Your task to perform on an android device: In the Explore tab ,  Search for Heathrow Airport check flight details and weather forecasts
Image 0: 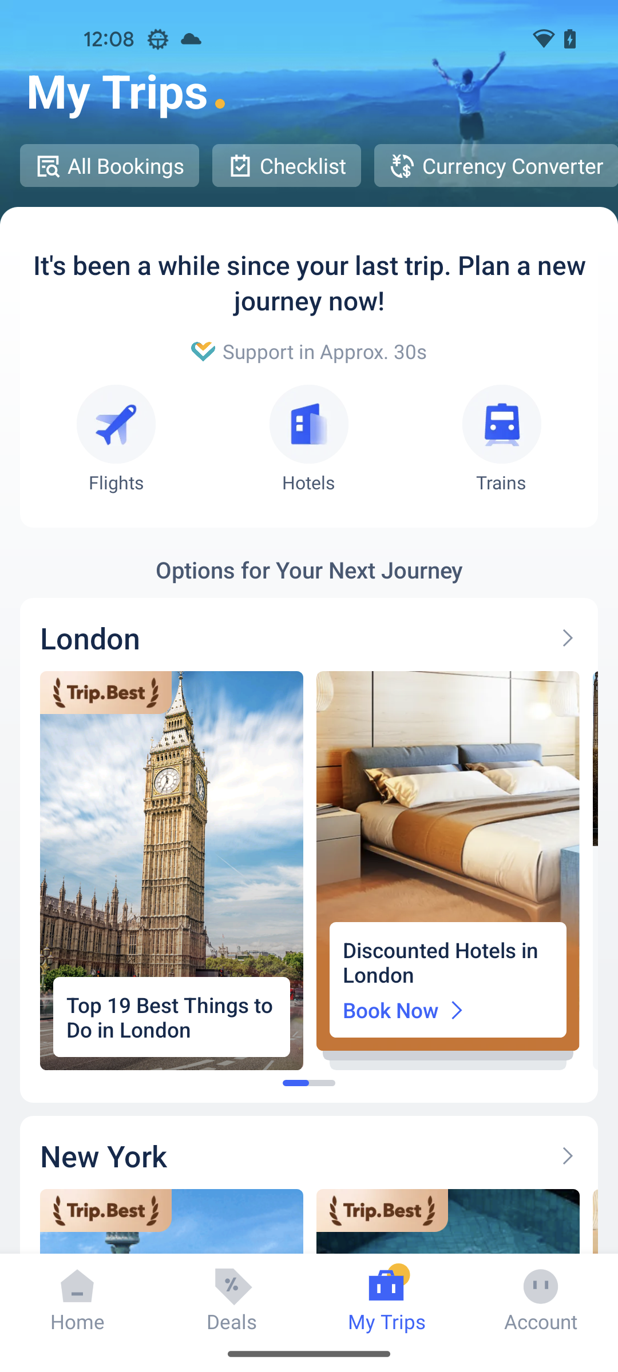
Open Kayak app
Step 0: open app "KAYAK"
Image 1: 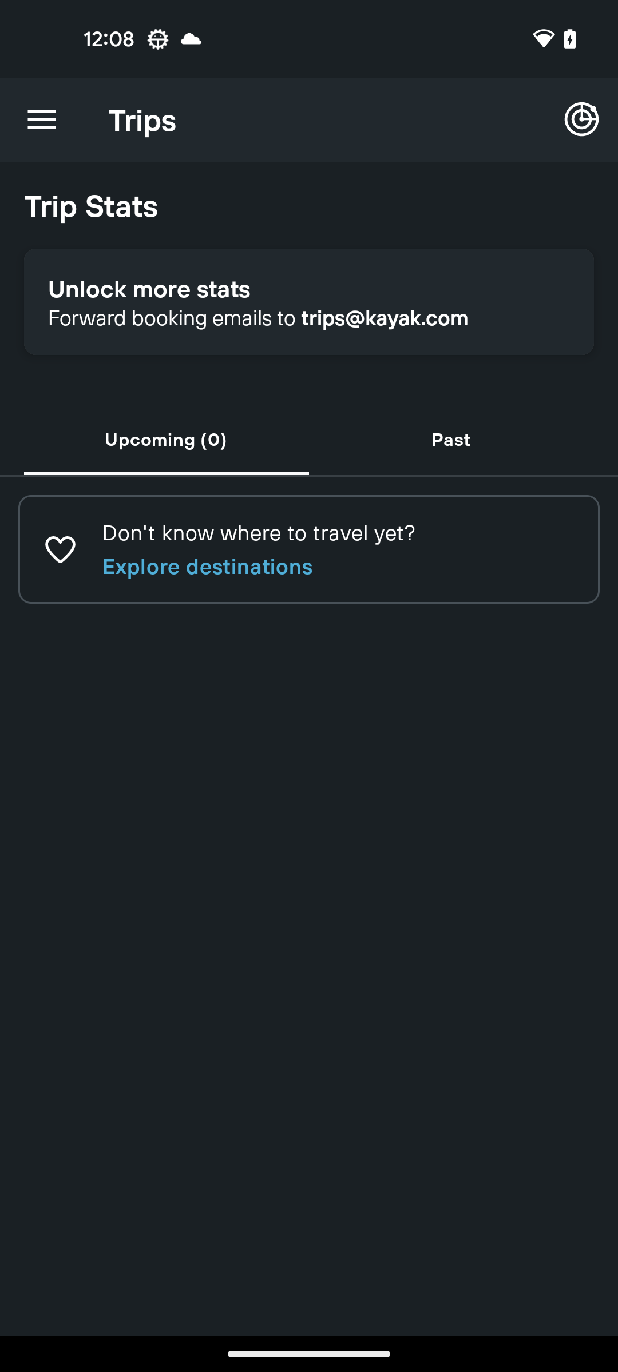
Click on the three lines at the top left to view the menu
Step 1: click (42, 119)
Image 2: 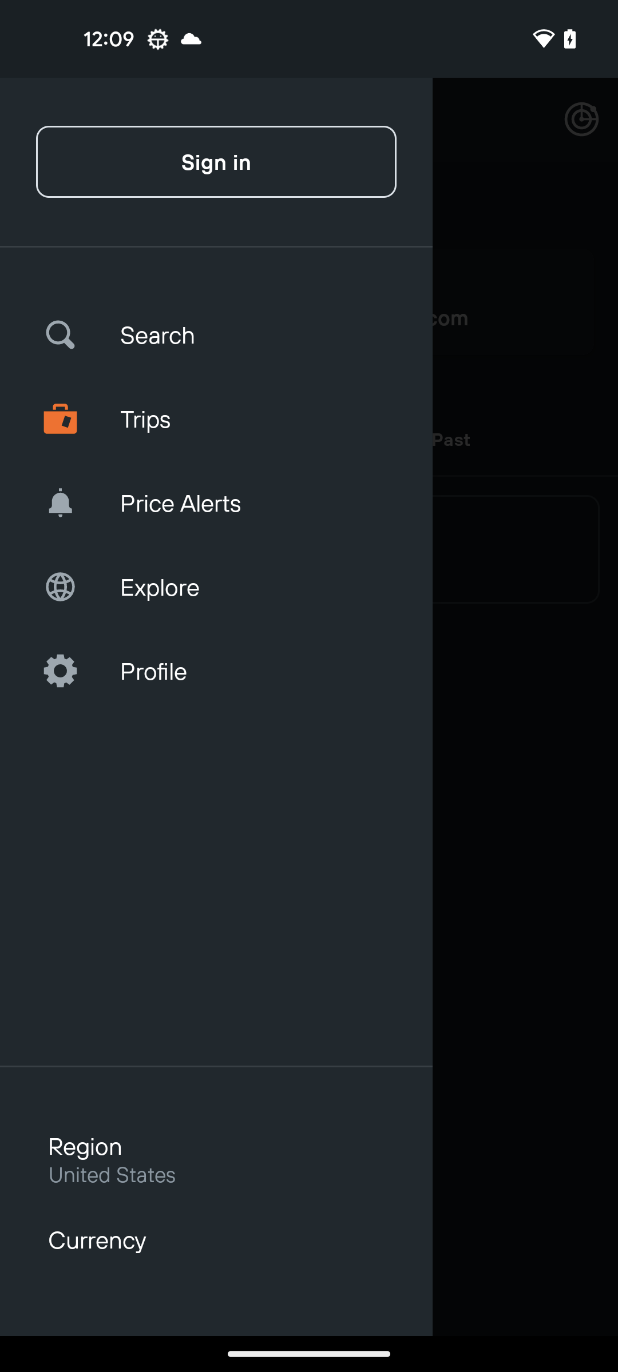
Click on the Explore tab
Step 2: click (177, 587)
Image 3: 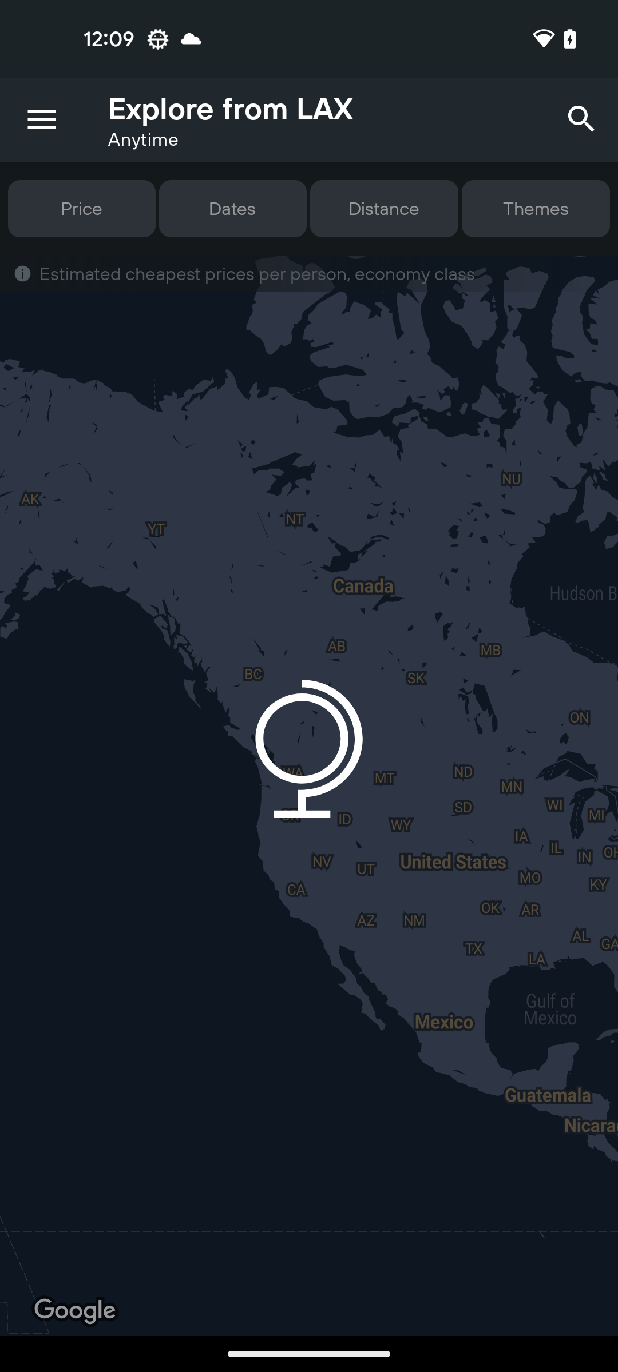
Click on the Explore tab
Step 3: wait
Image 4: 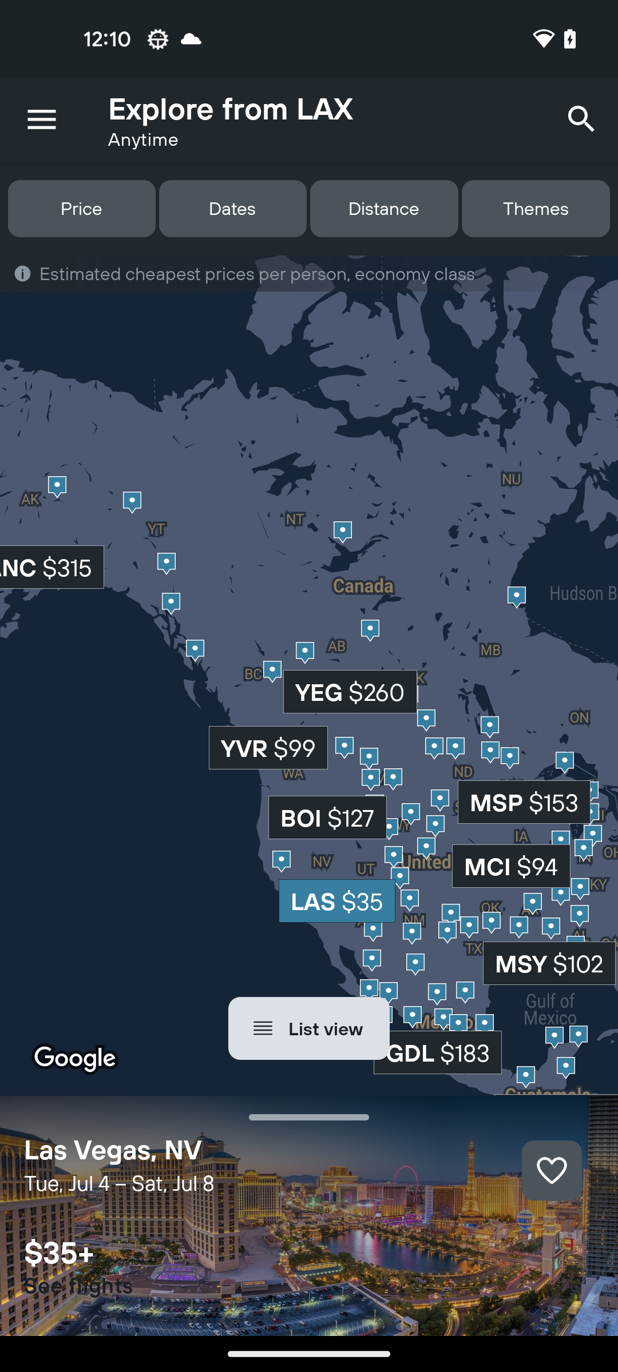
Click on the search icon at the top right
Step 4: click (581, 119)
Image 5: 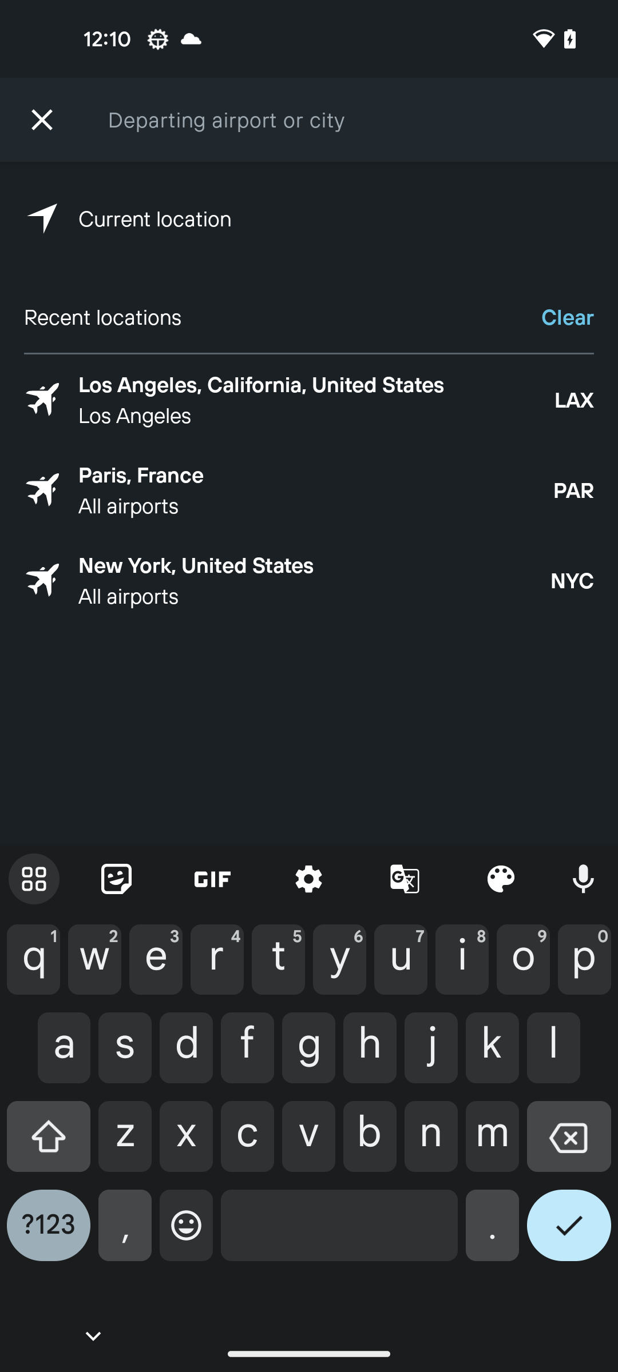
Click on the search icon at the top right
Step 5: click (363, 119)
Image 6: 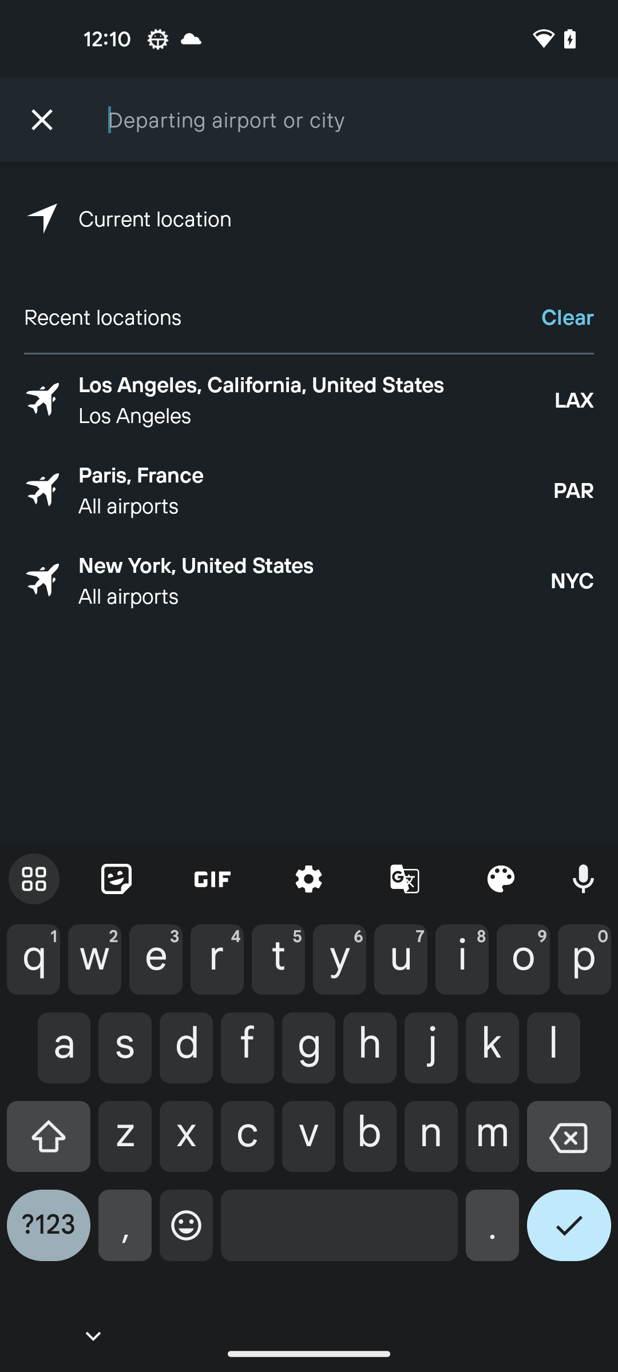
Search for Heathrow Airport 
Step 6: type "Heathrow Airport"
Image 7: 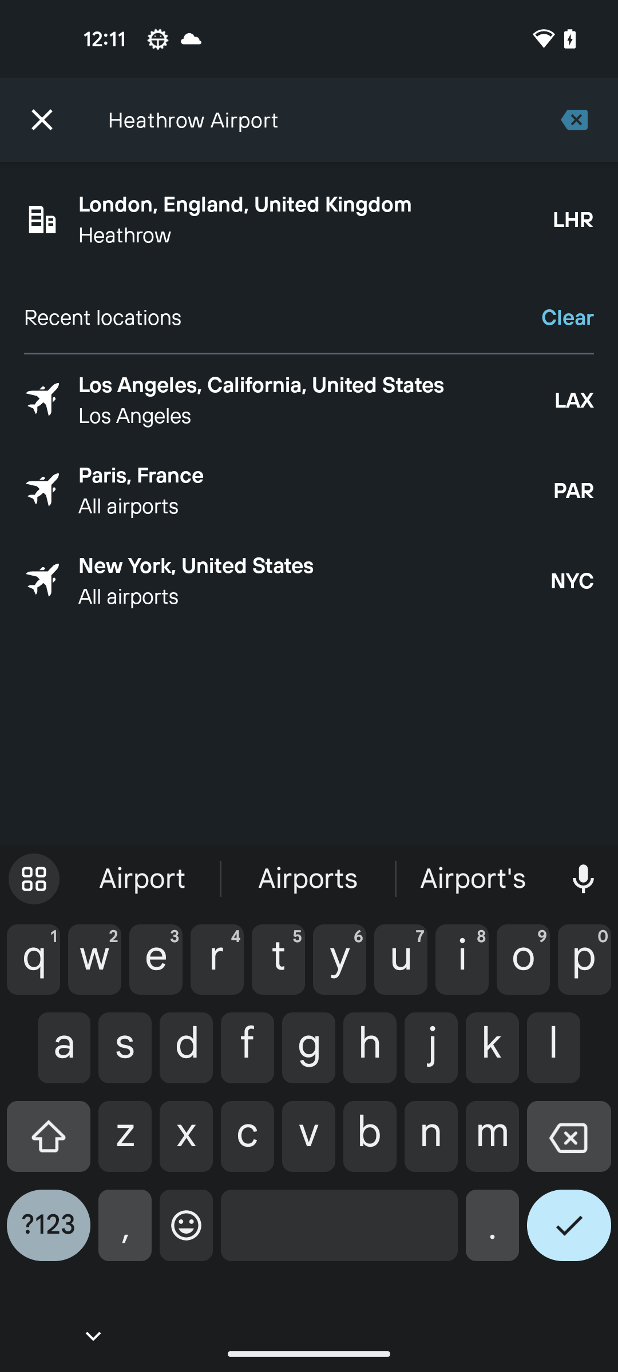
Click on the check icon at the bottom right
Step 7: click (569, 1234)
Image 8: 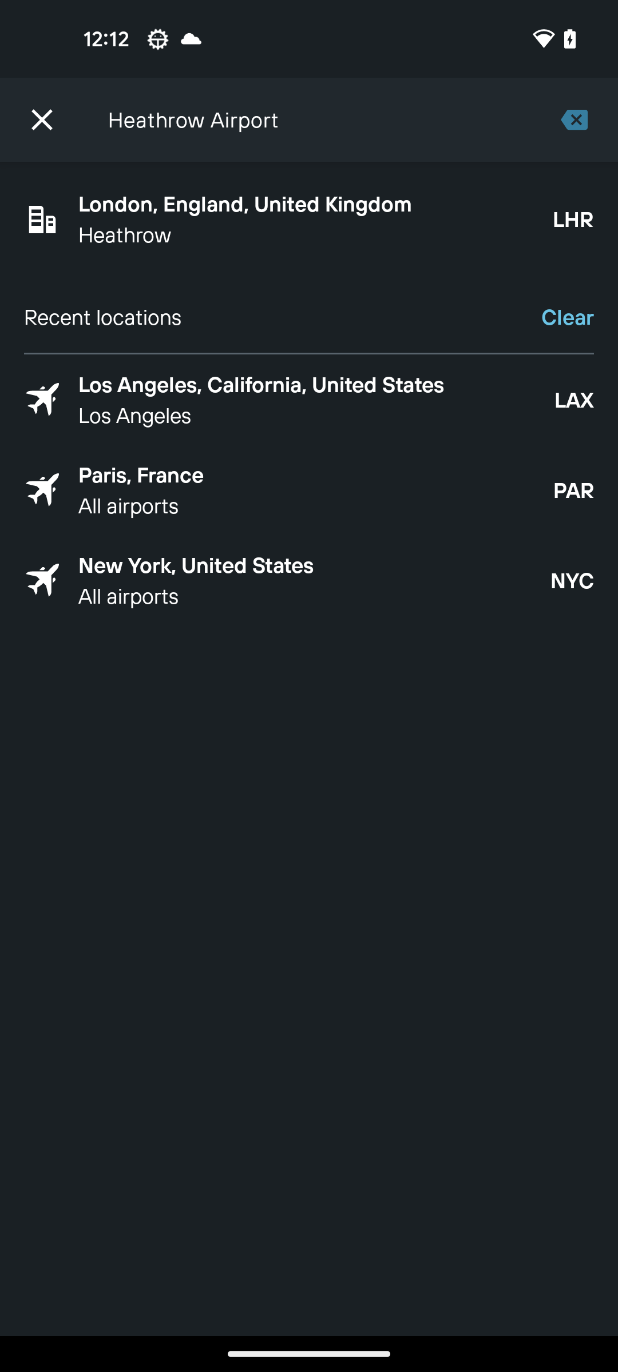
Click on the first search result
Step 8: click (309, 218)
Image 9: 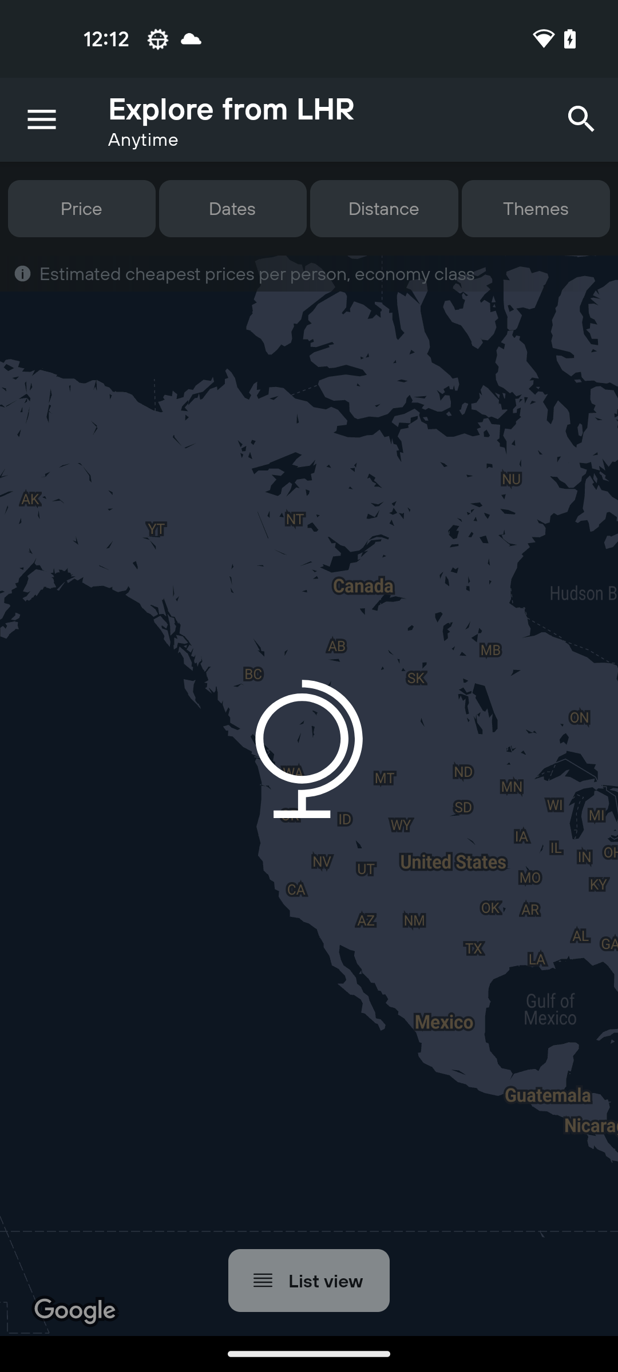
Click on the first search result
Step 9: wait
Image 10: 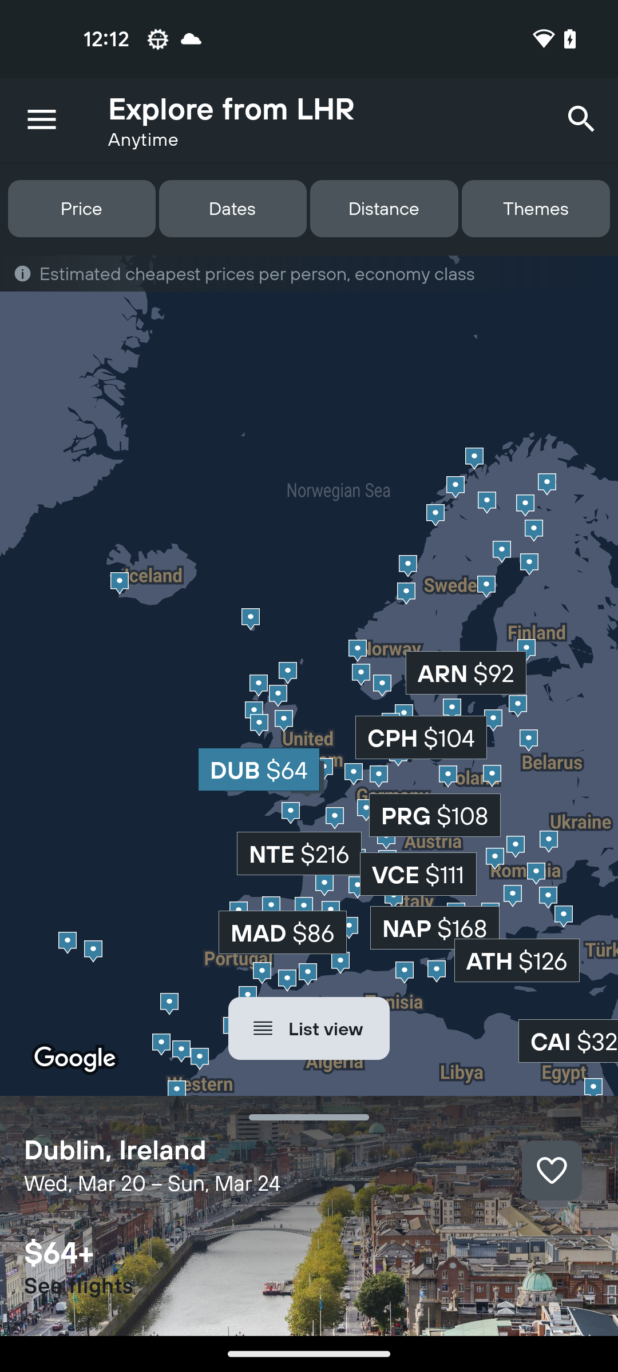
Scroll down to view more
Step 10: scroll down
Image 11: 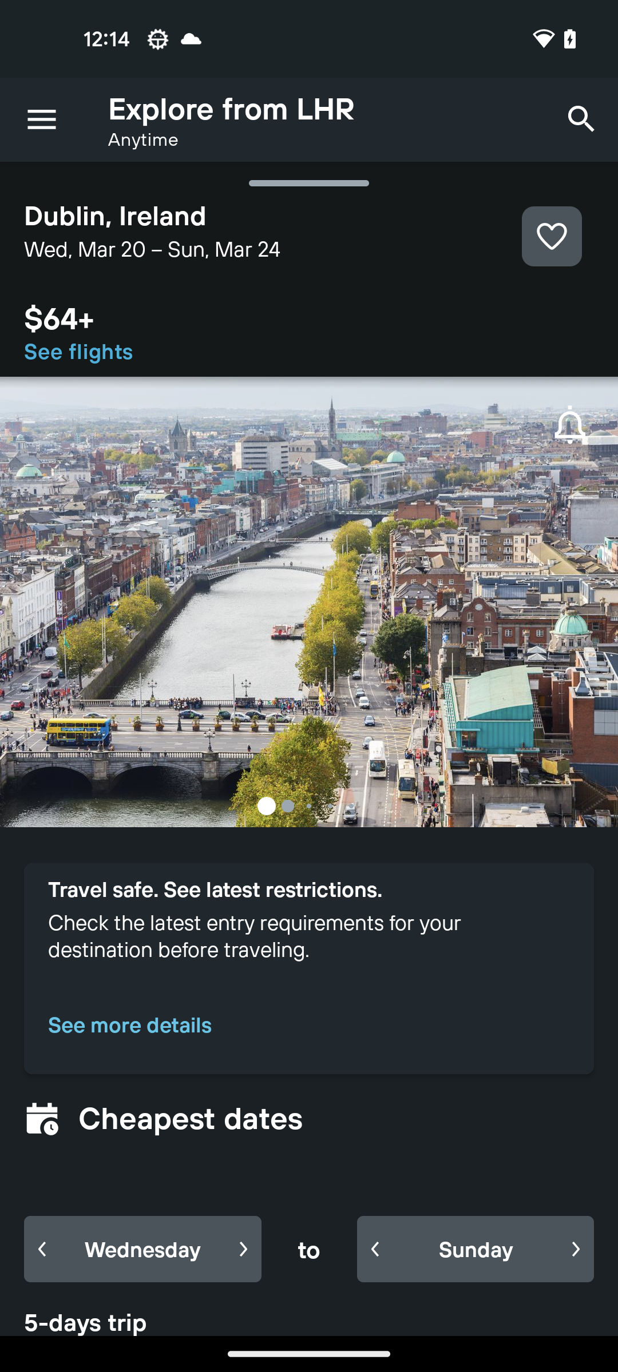
Scroll down to view more
Step 11: scroll down
Image 12: 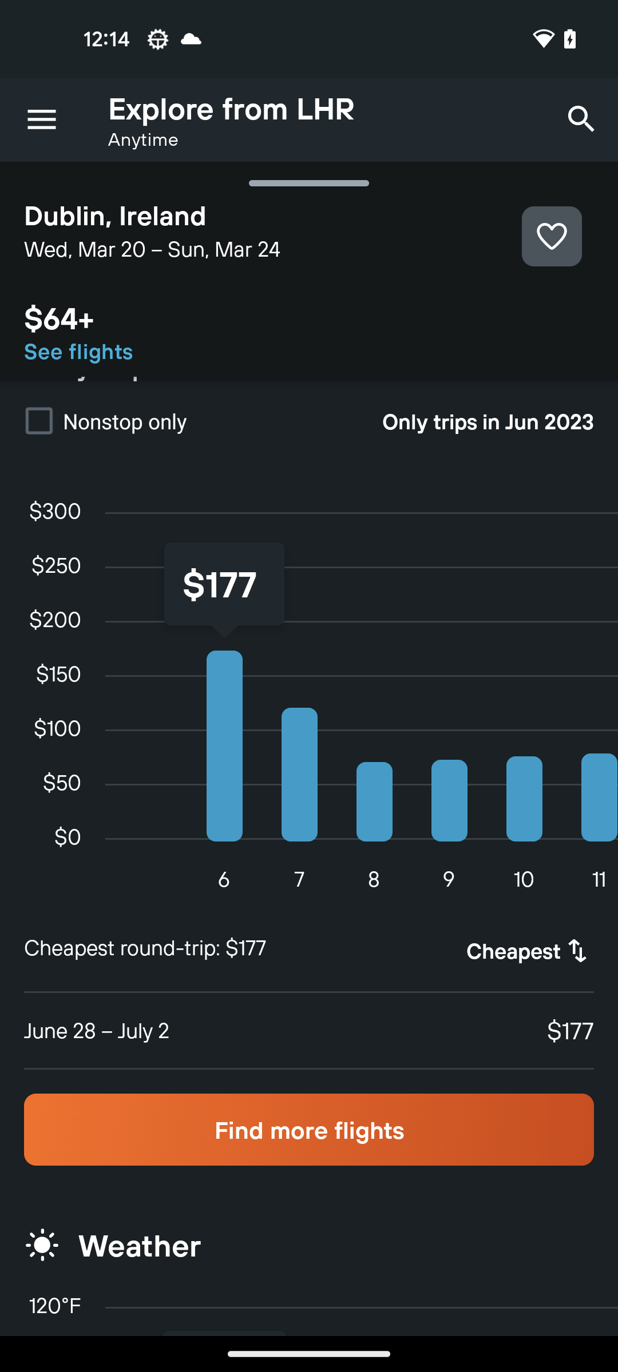
Scroll down to view more
Step 12: scroll down